Your task to perform on an android device: Create a list of things to buy in the future, which includes new hiking boots and camping gear.
Image 1: 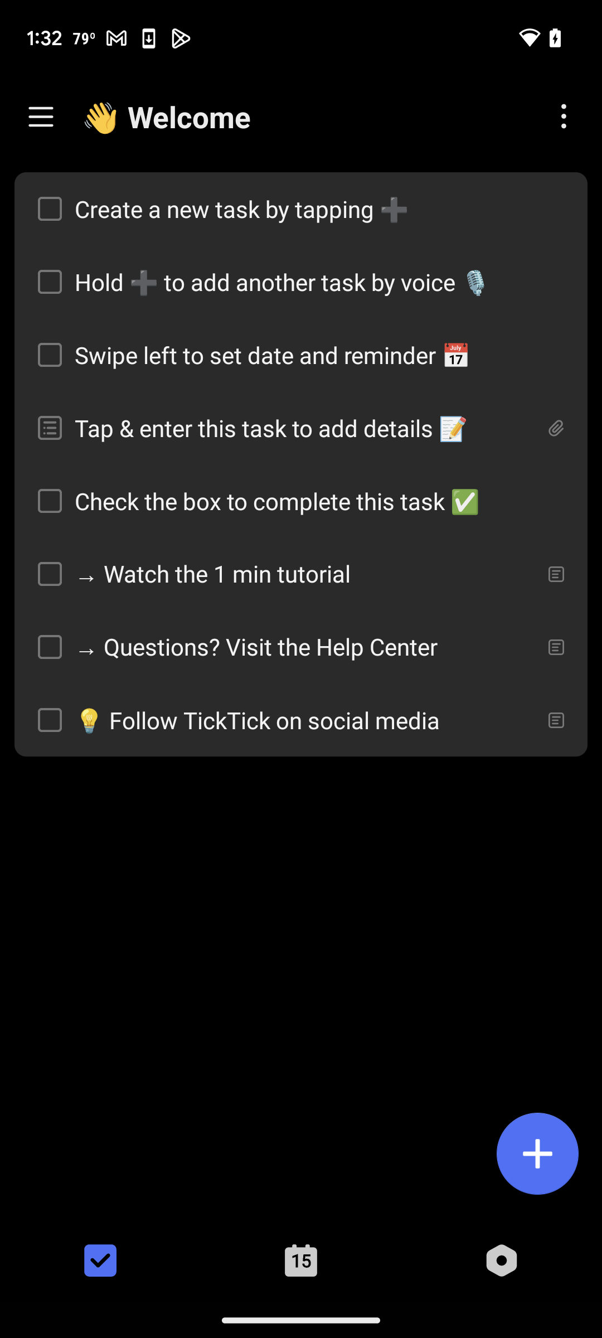
Click on the add sign
Step 1: click (523, 1162)
Image 2: 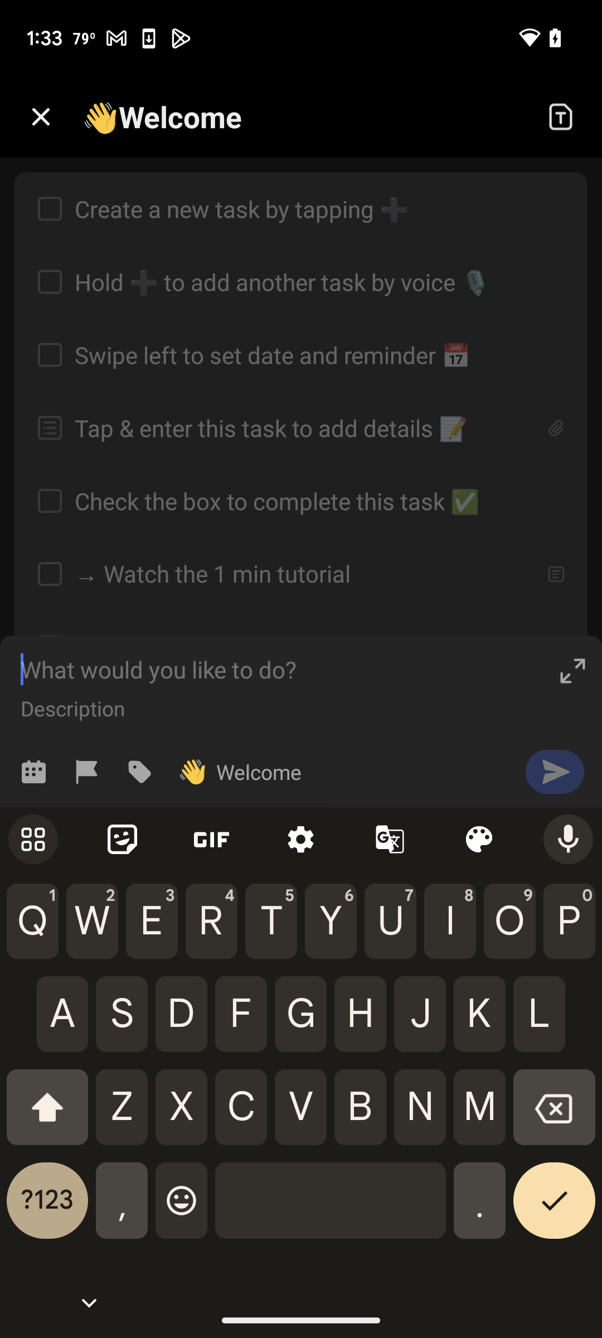
Type Things to buy in future
Step 2: type "Things to buy in future"
Image 3: 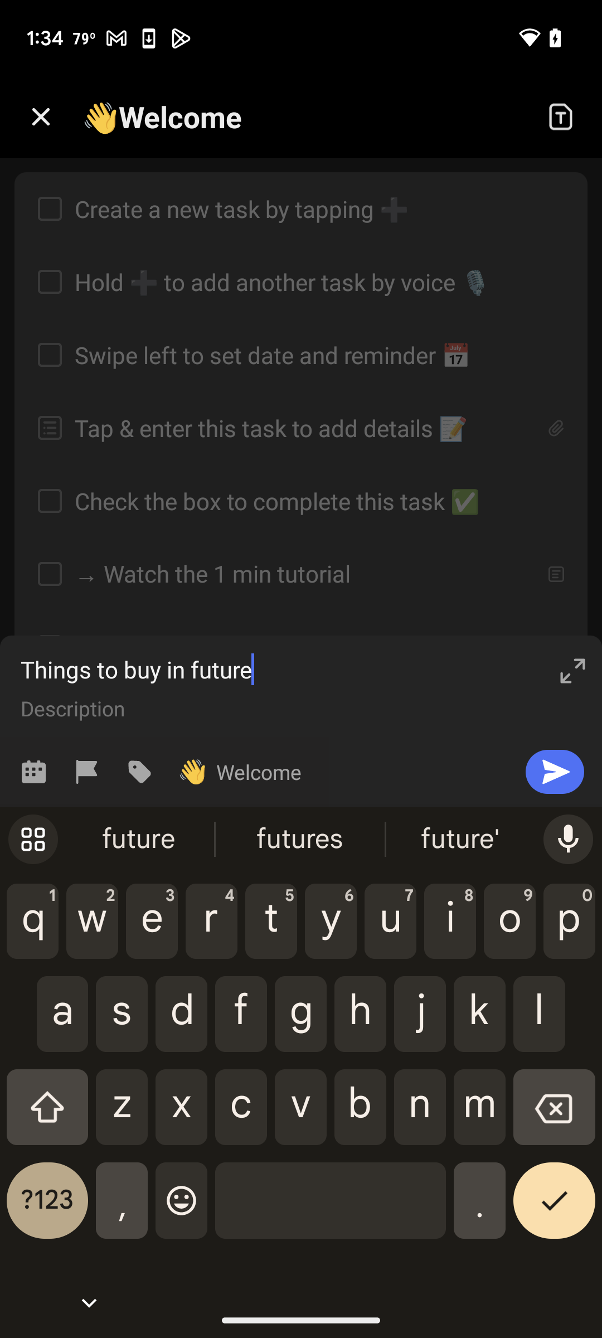
Click on description
Step 3: click (277, 715)
Image 5: 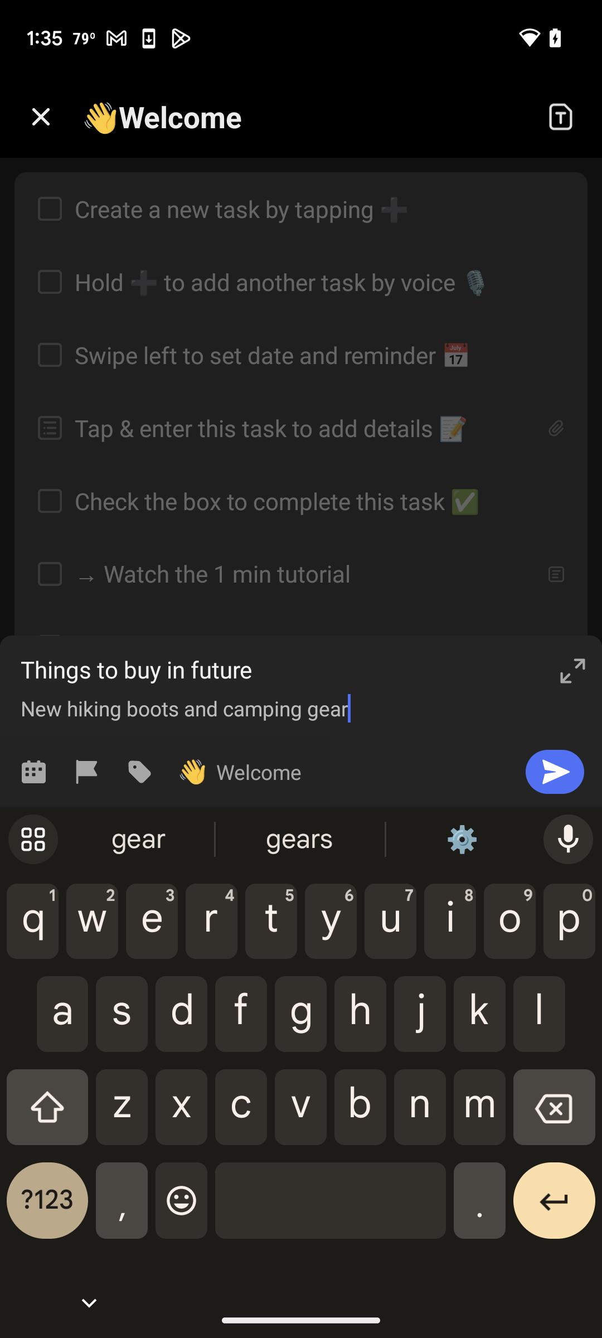
Click on the next icon
Step 5: click (547, 769)